Your task to perform on an android device: In the Amazon app, I'm looking for a pair of white sneakers in a UK 9 size.
Image 0: 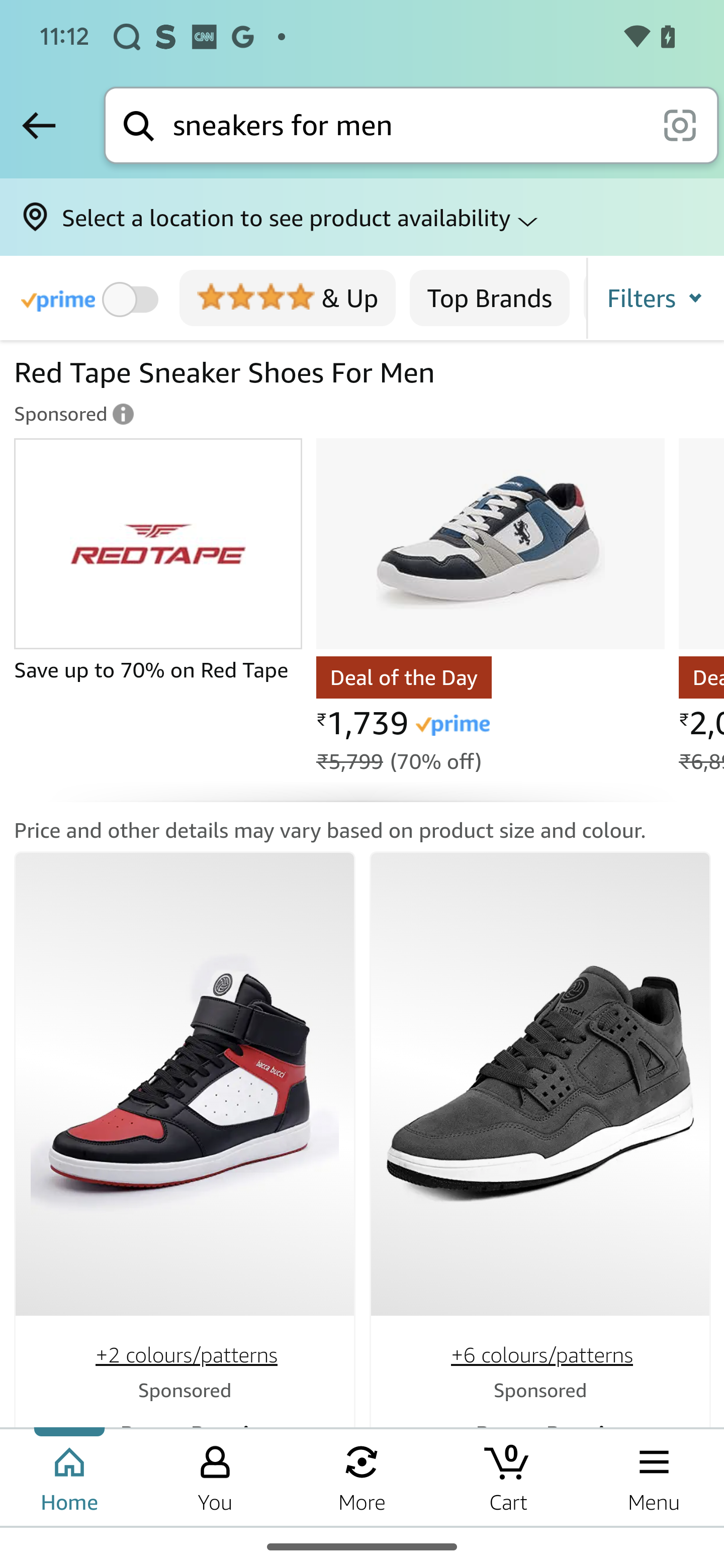
Scroll up on the screen
Step 0: scroll down
Image 1: 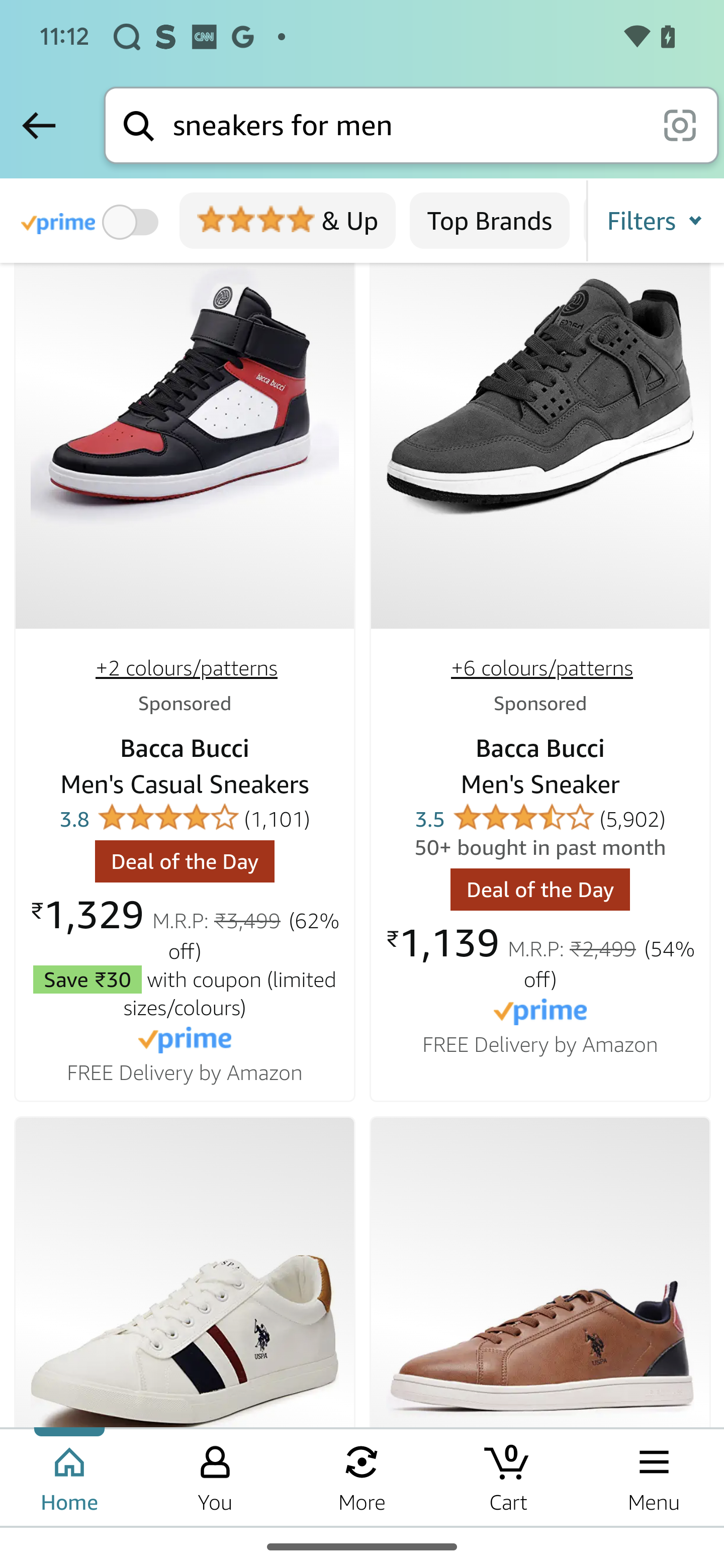
Scroll up on the screen
Step 1: scroll down
Image 2: 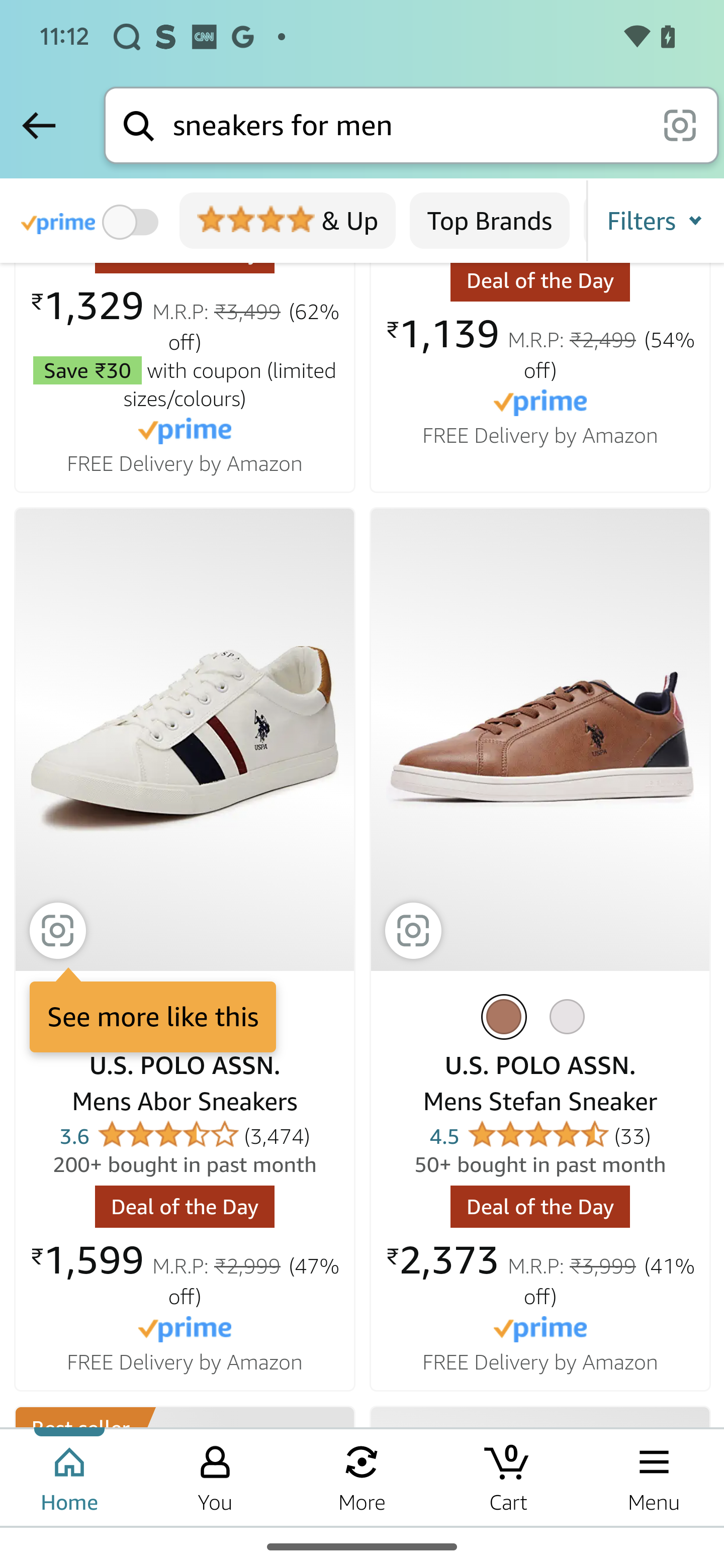
Scroll up on the screen
Step 2: scroll down
Image 3: 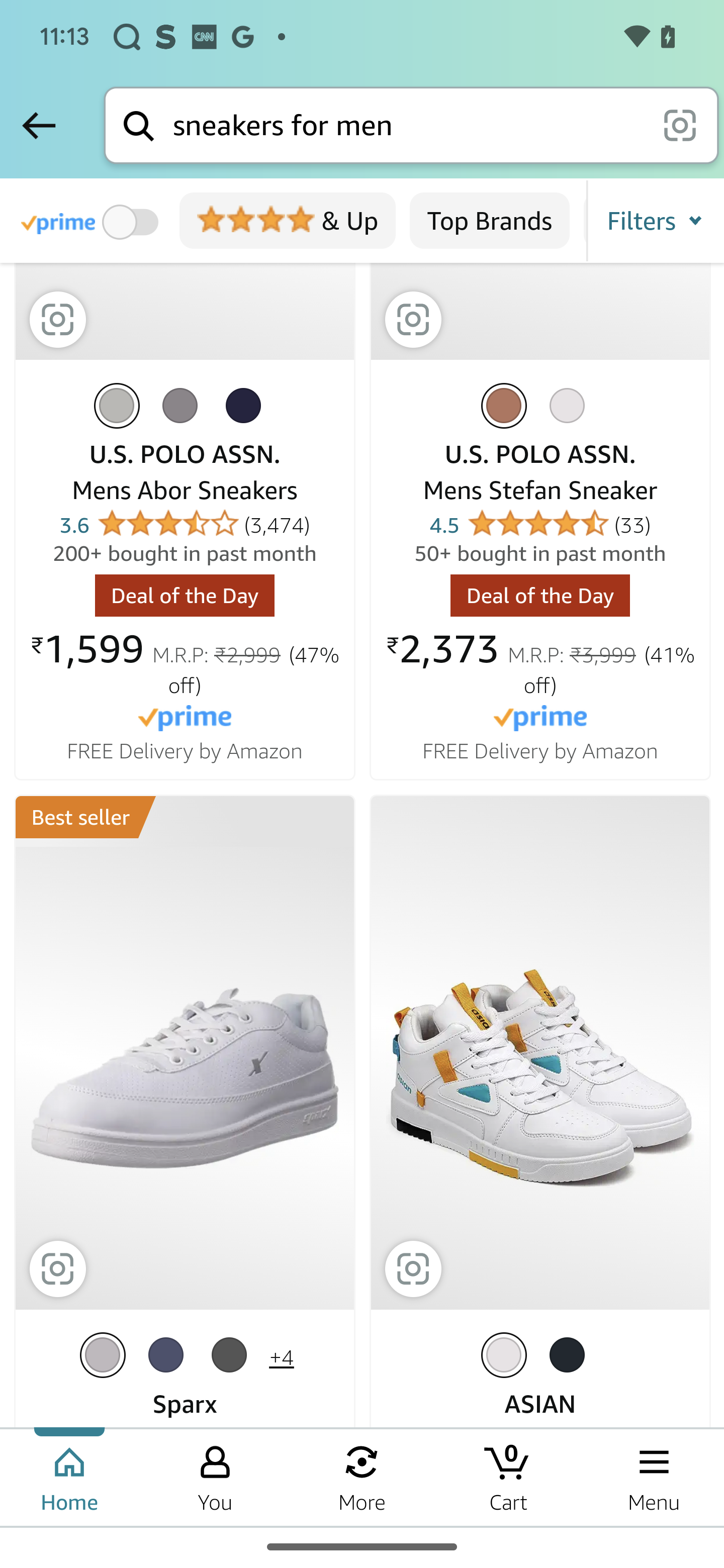
Scroll up on the screen
Step 3: scroll down
Image 4: 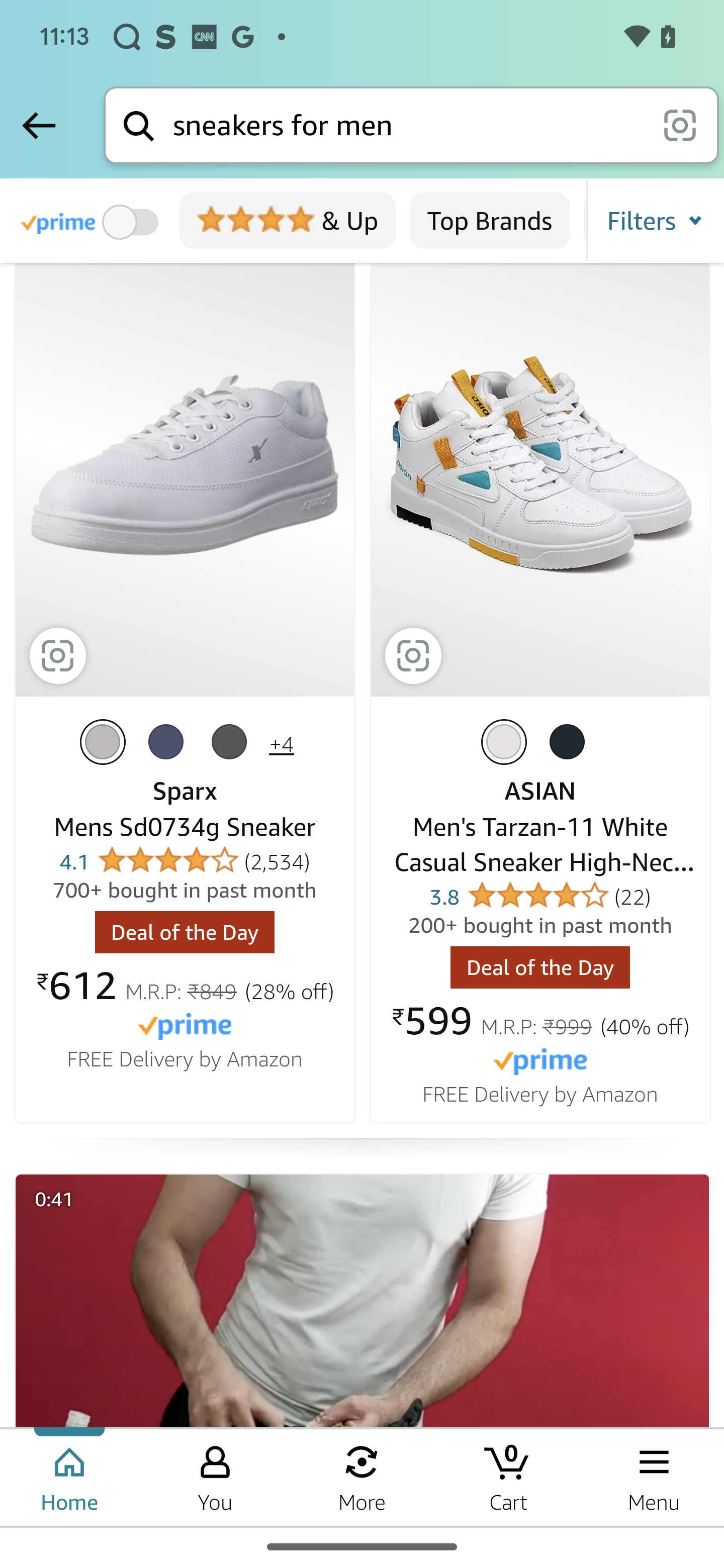
Click on the sparx mens sneaker
Step 4: click (184, 466)
Image 5: 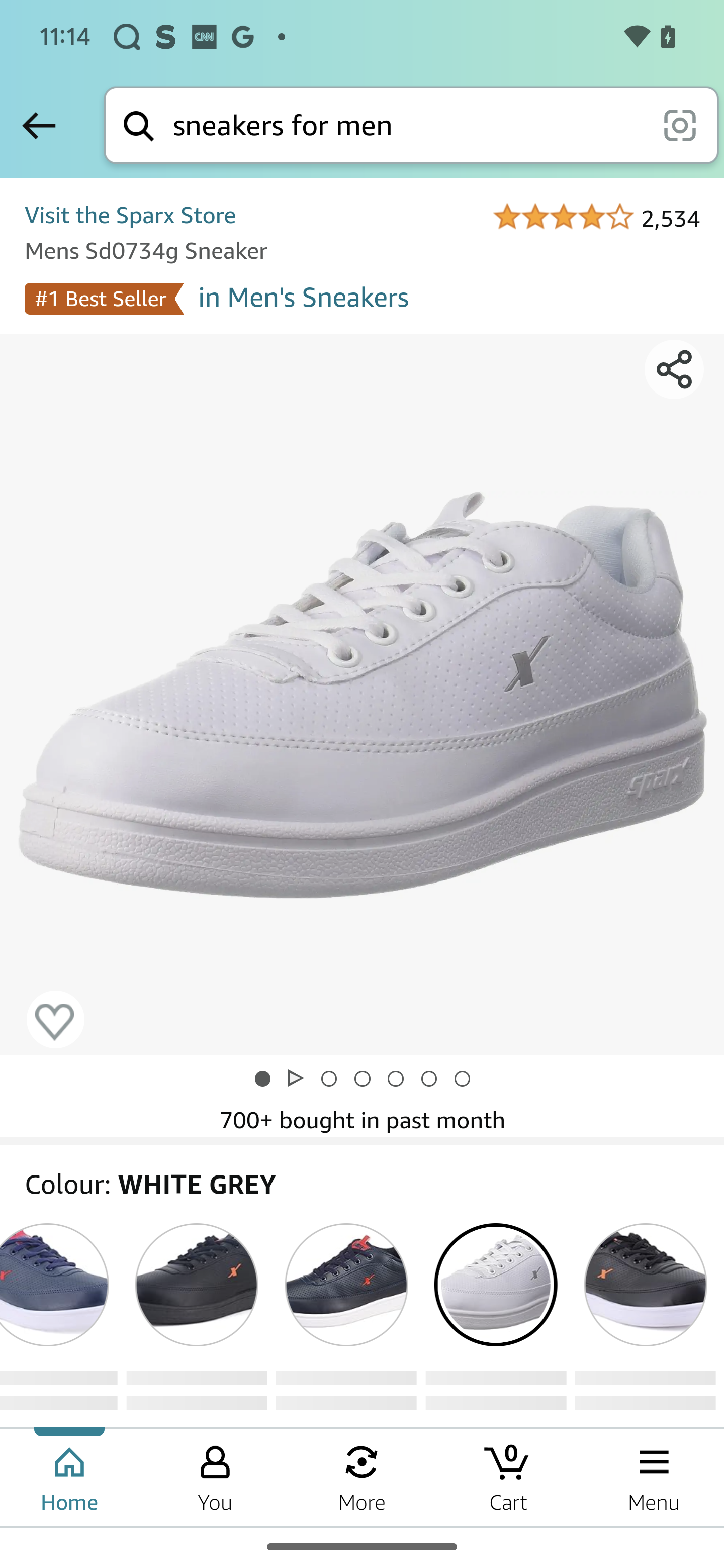
Swipe up on the screen
Step 5: scroll down
Image 6: 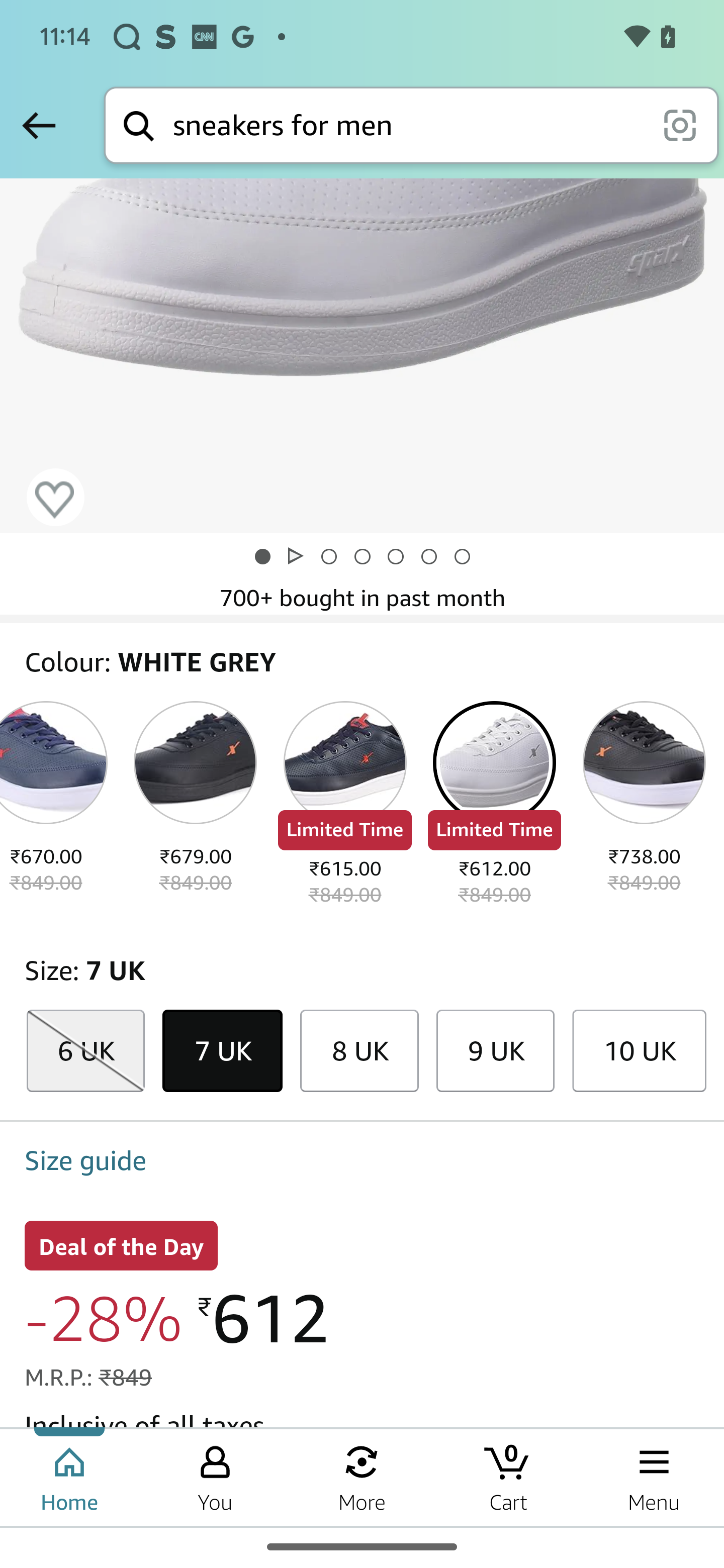
Click on the UK 9 size option
Step 6: click (495, 1052)